Your task to perform on an android device: The file "Traveling to Amsterdam" should be titled as "tour to Amsterdam".
Image 1: 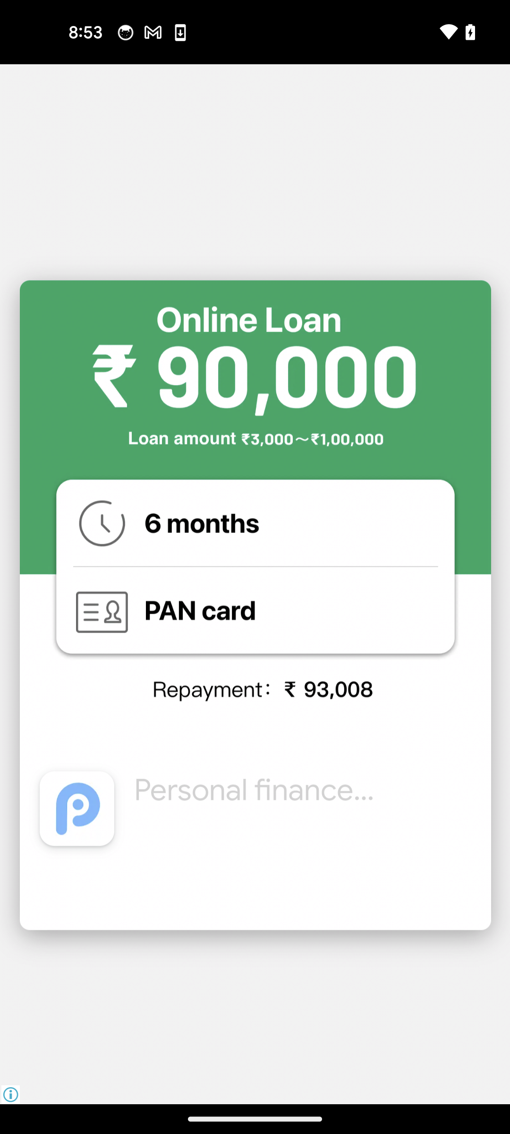
Go back to the previous page
Step 1: wait
Image 2: 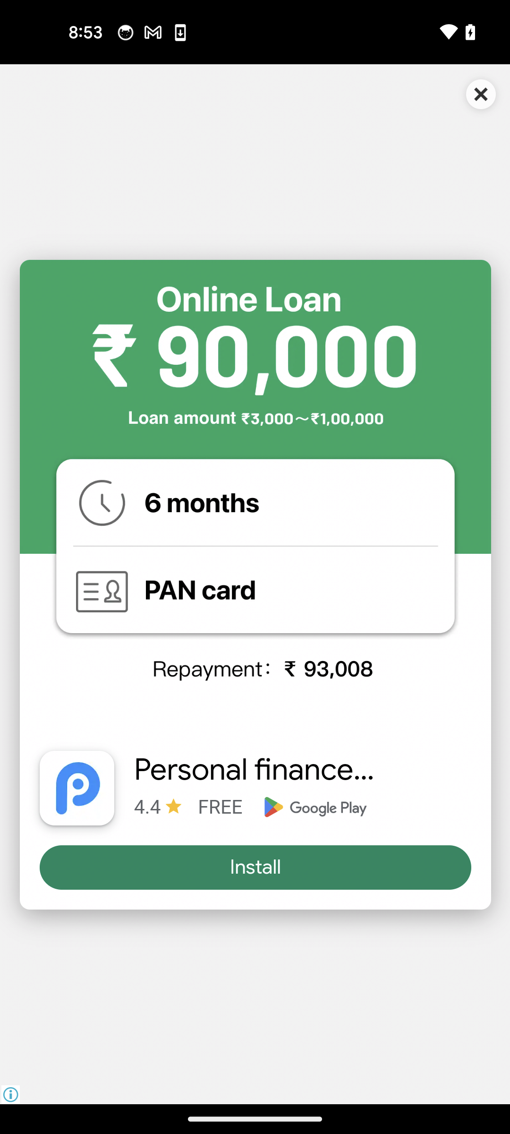
Tap on the cross icon
Step 2: click (481, 94)
Image 3: 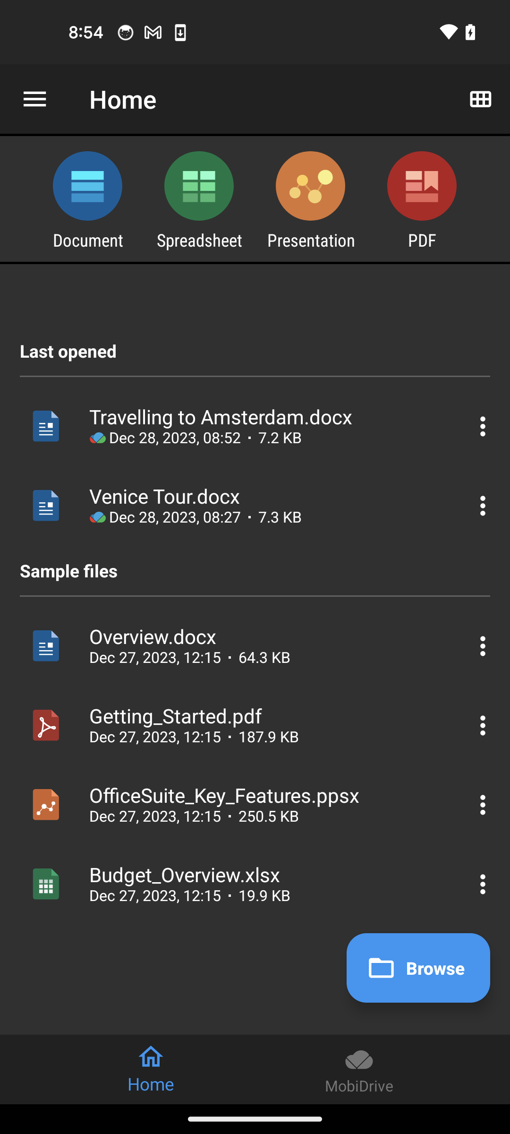
Tap on the three dots menu icon of tavelling to amsterdam file
Step 3: click (485, 426)
Image 4: 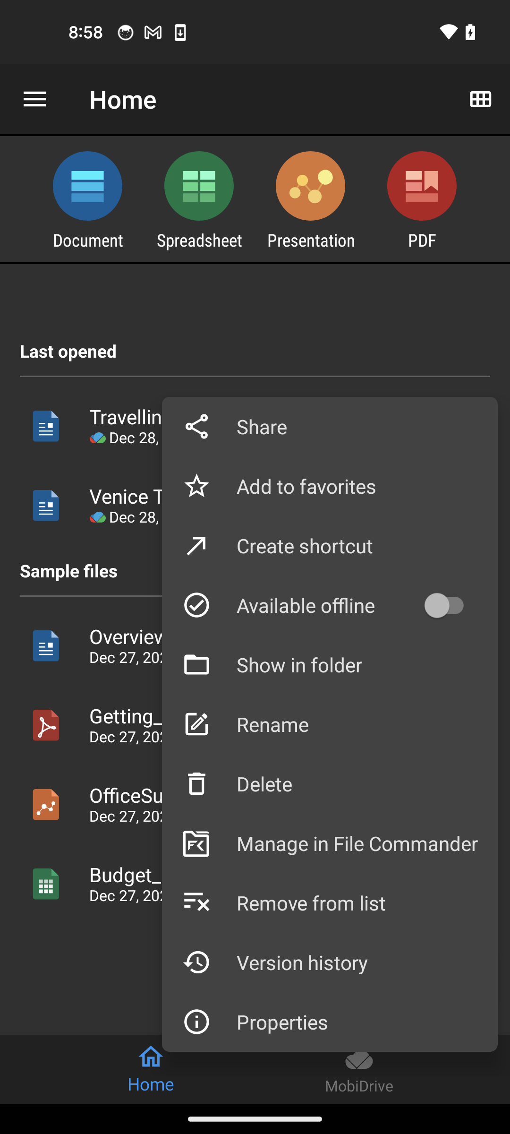
Click on the rename option
Step 4: click (330, 724)
Image 7: 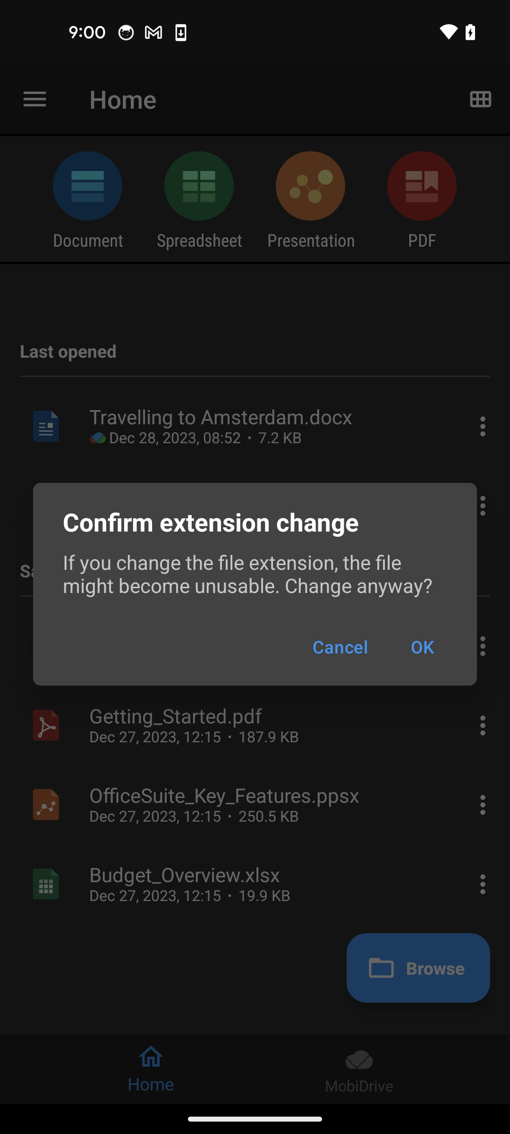
Tap on the ok option
Step 7: click (422, 647)